Your task to perform on an android device: I am planting a mango plant in my outdoor garden, so on the PlantIn app, get gardening tips for planting mango plants outdoors.
Image 0: 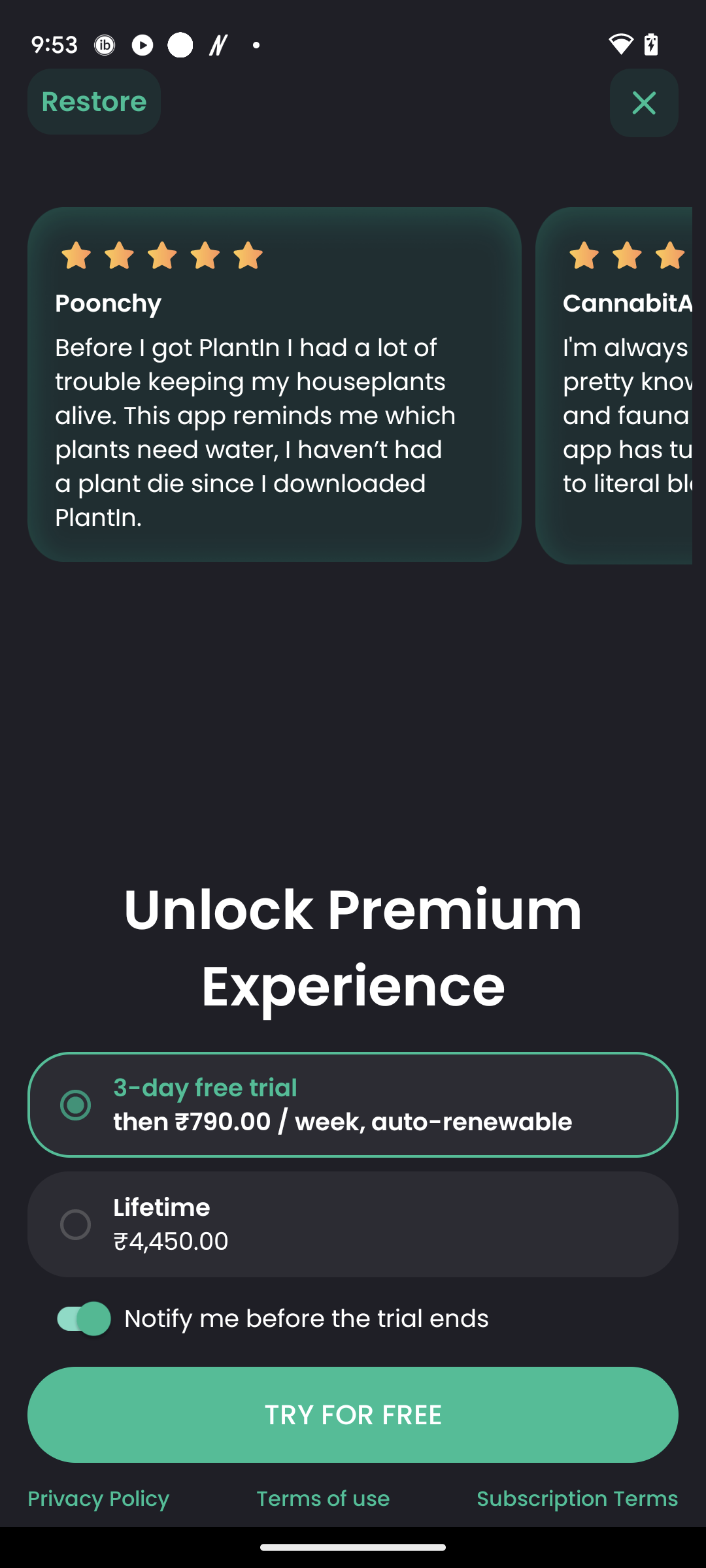
Go back to the previous tab.
Step 0: press back button
Image 1: 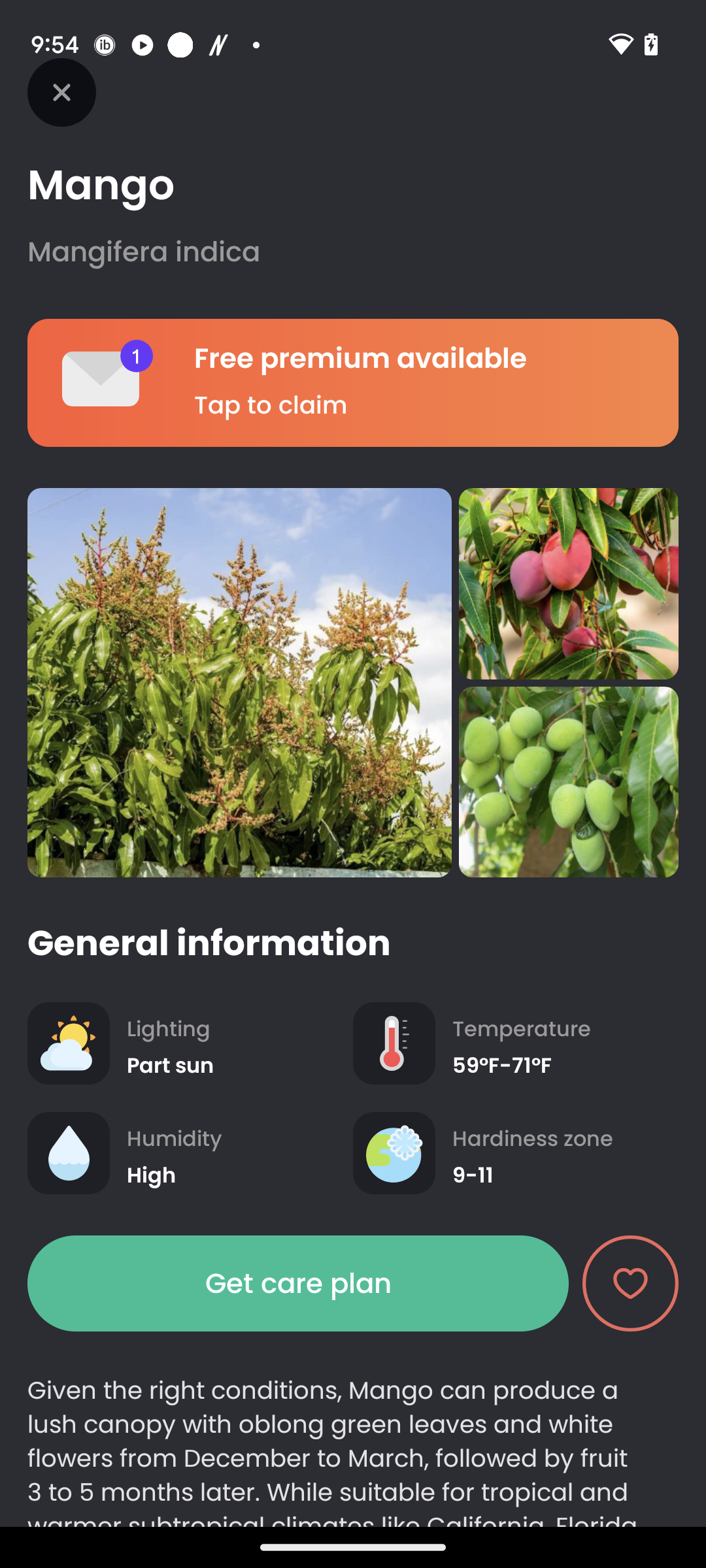
Scroll up
Step 1: scroll down
Image 2: 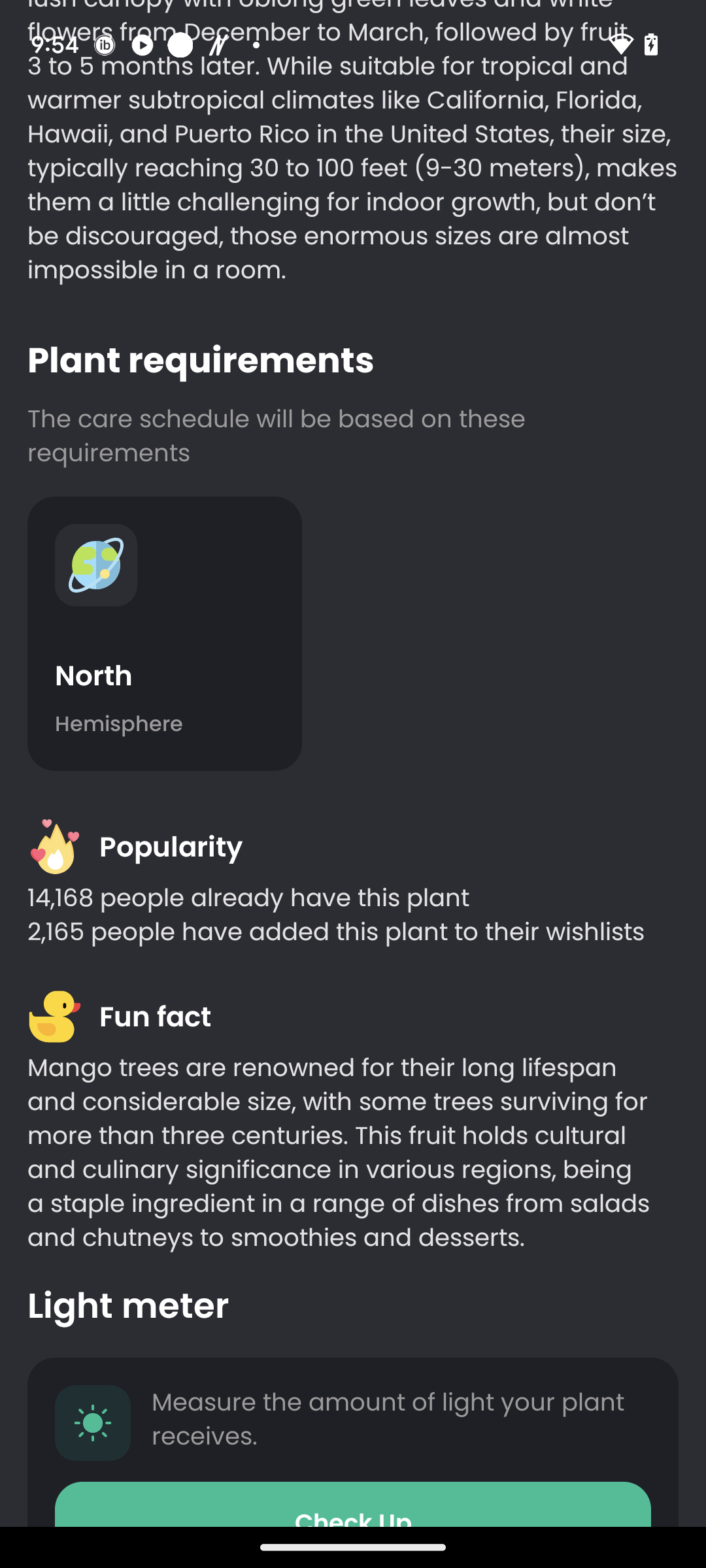
Scroll up
Step 2: scroll down
Image 3: 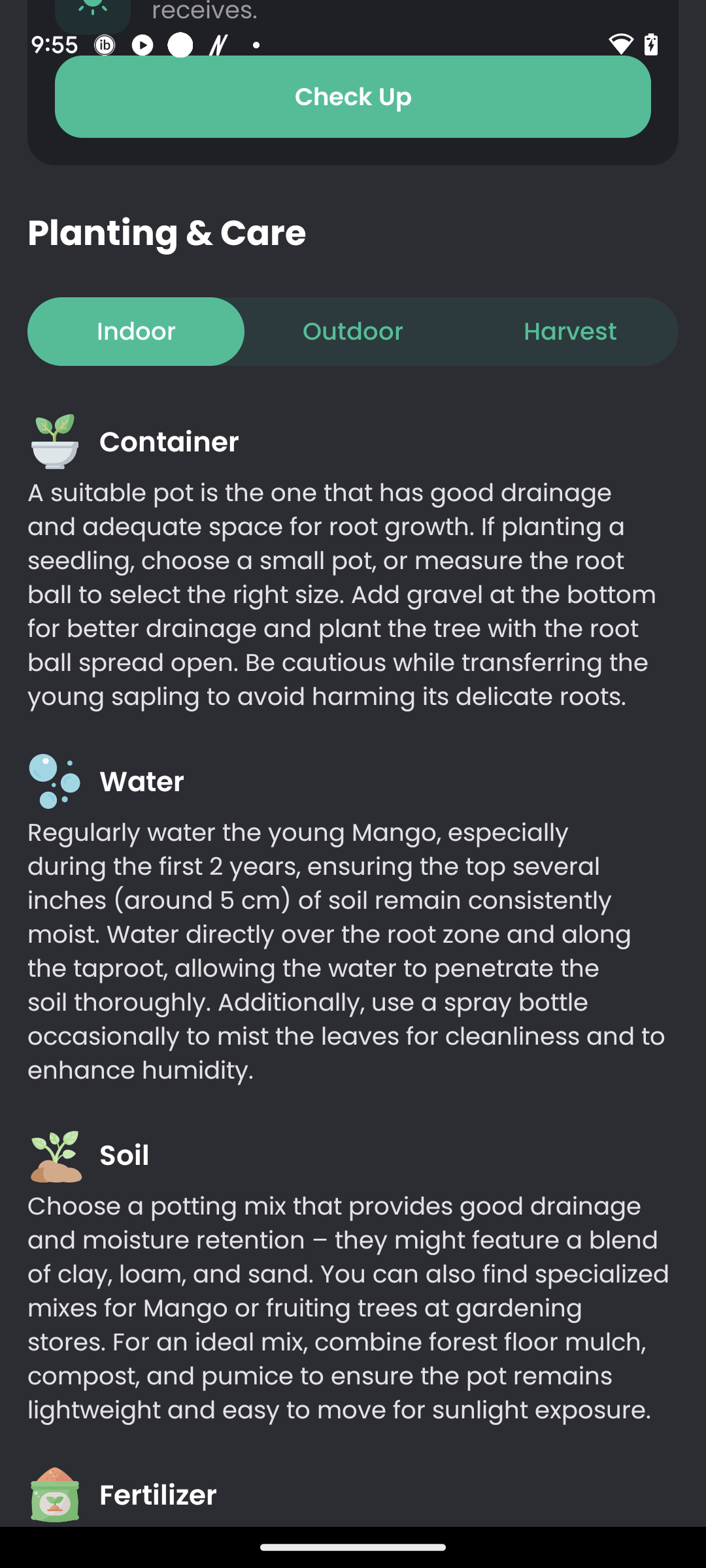
Click on the tab "outdoor".
Step 3: click (353, 331)
Image 4: 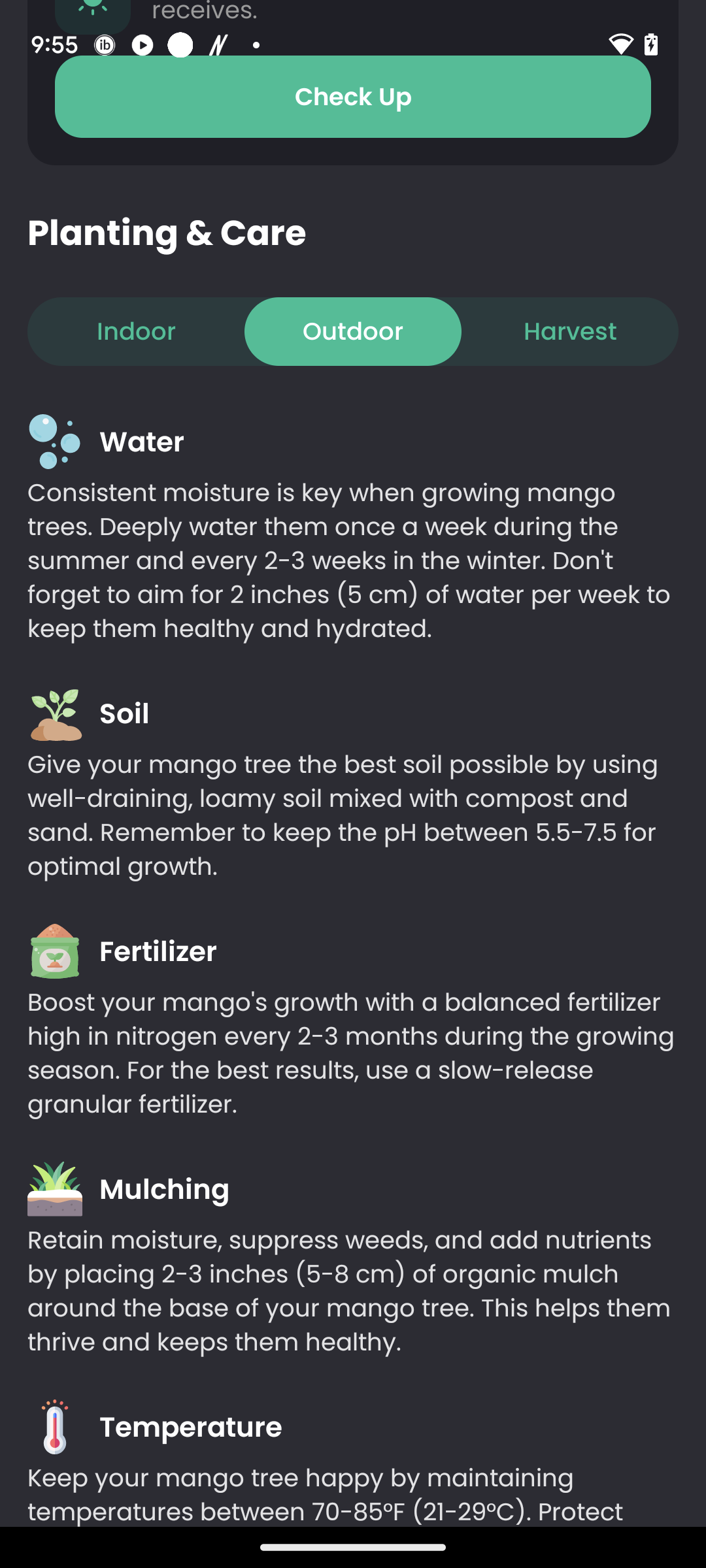
Scroll up
Step 4: scroll down
Image 5: 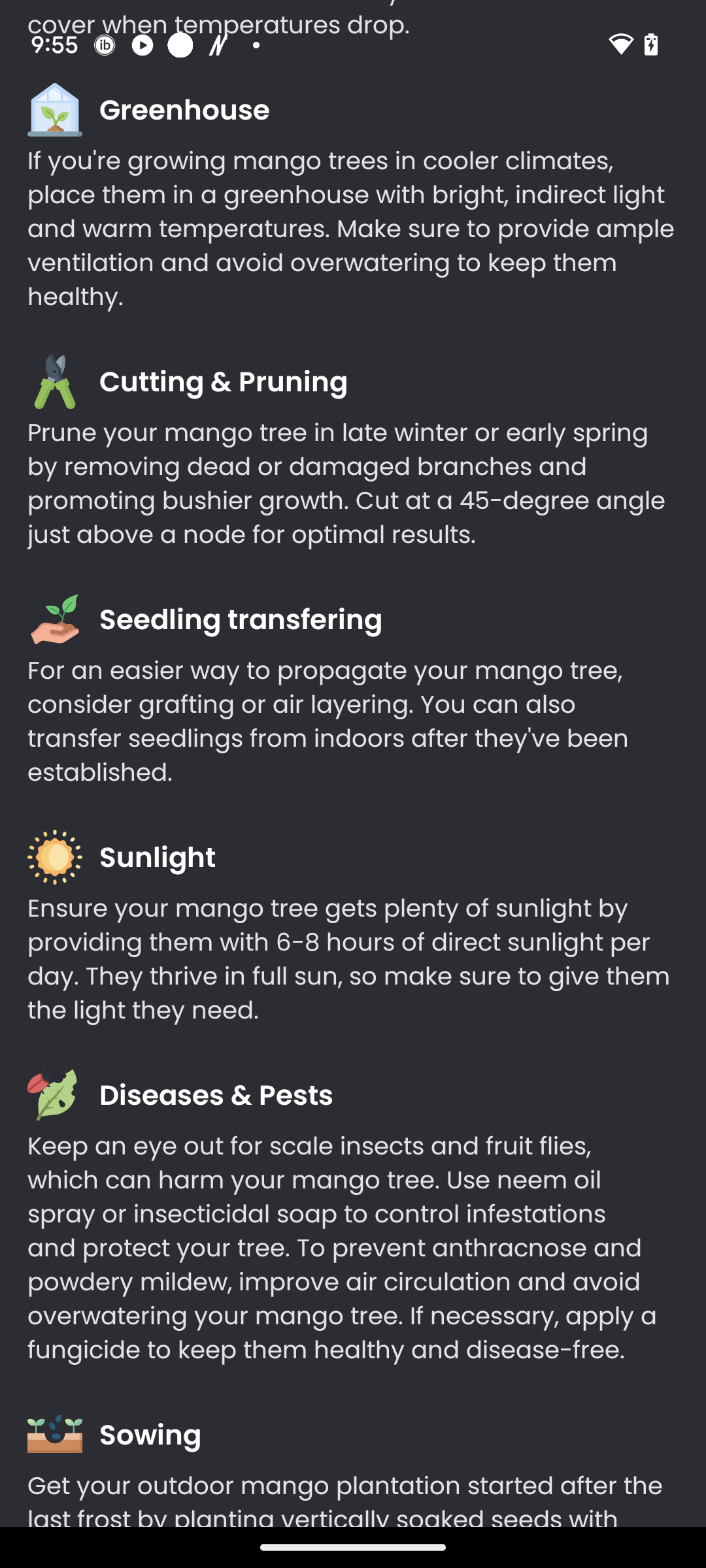
Scroll up
Step 5: scroll down